Your task to perform on an android device: Change my Monday alarm sound from your new adventure to the big adventure to make me feel more awake in the morning.
Image 0: 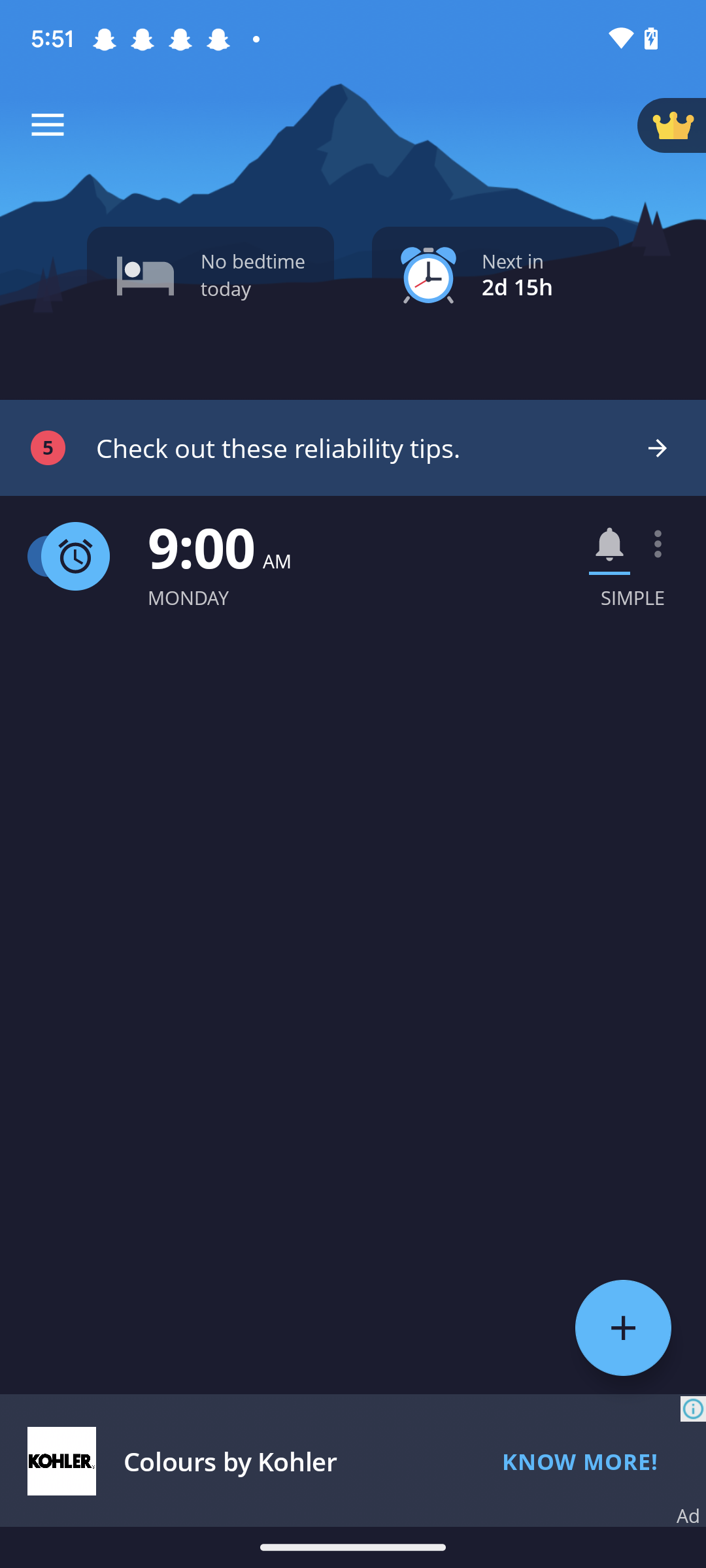
Click on MONDAY below 9:00 in the middle of the screen.
Step 0: click (367, 597)
Image 1: 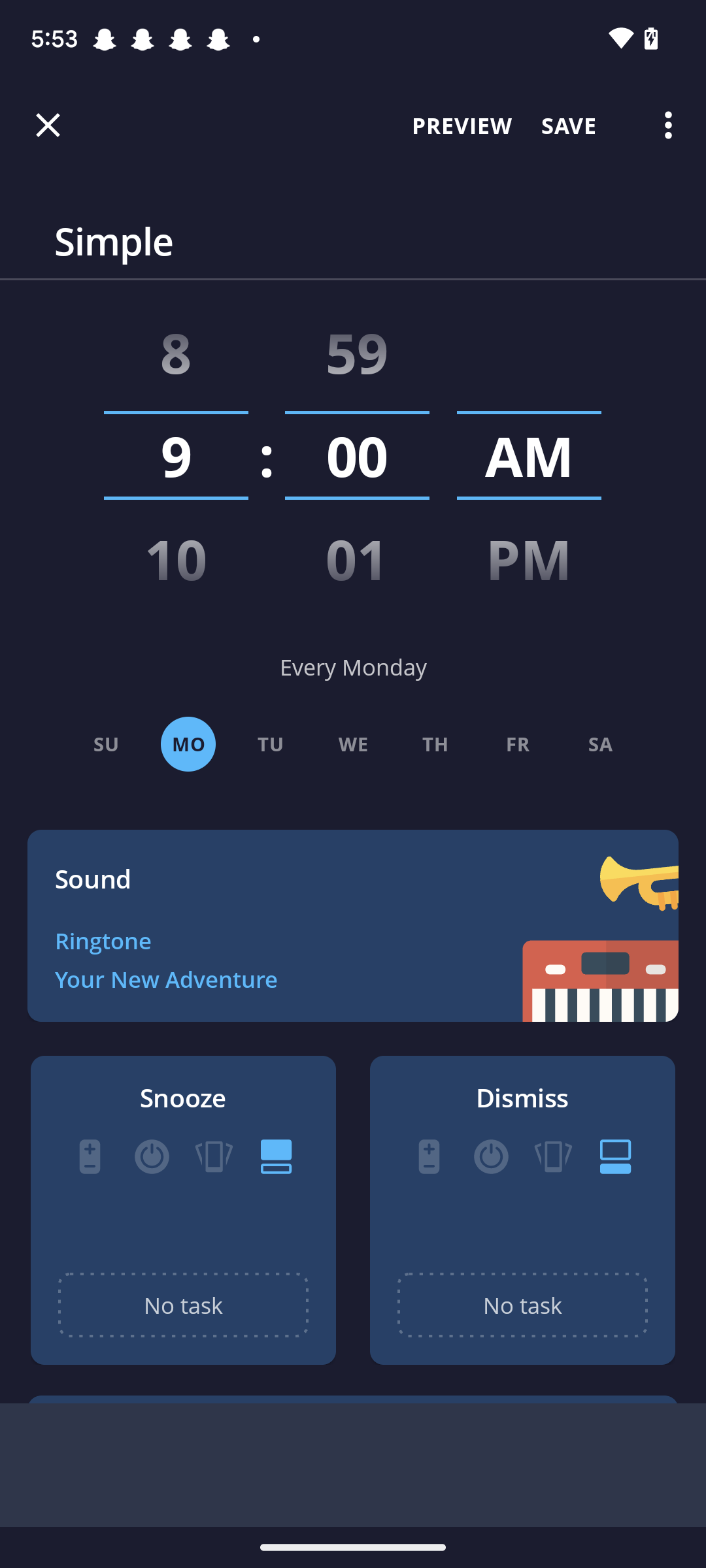
Click on Sound on the left side of the screen.
Step 1: click (204, 879)
Image 2: 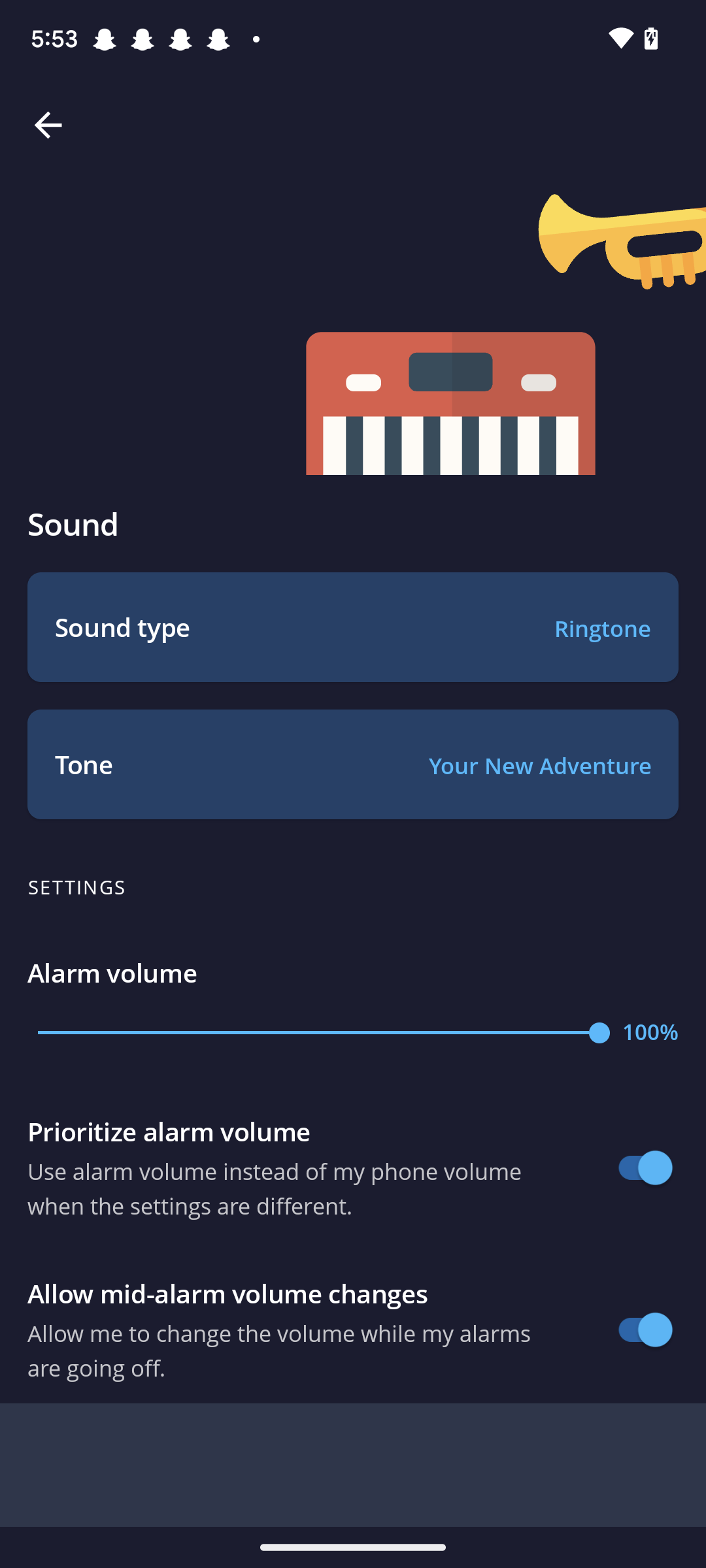
Click on Tone on the left side of the screen.
Step 2: click (204, 764)
Image 3: 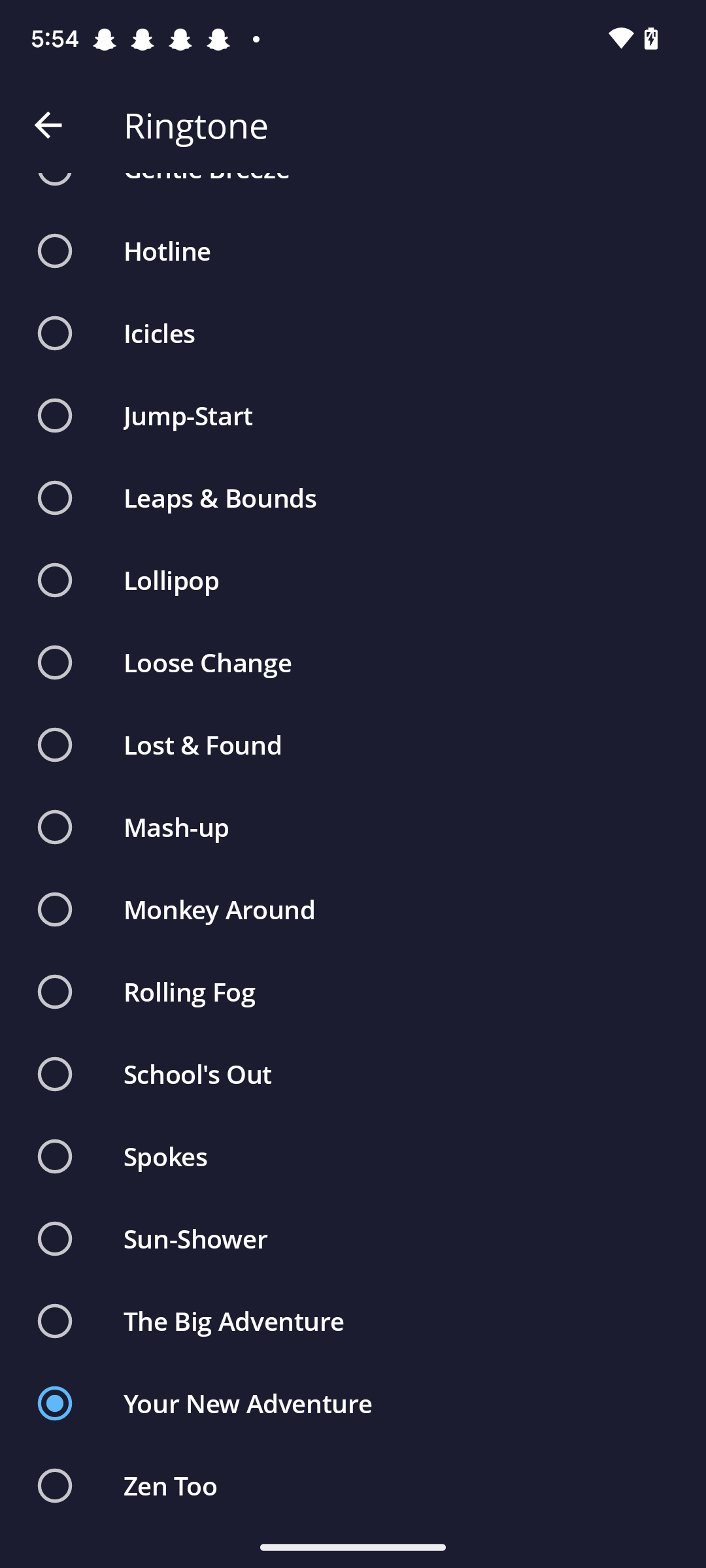
Click on The Big Adventure on the left side of the screen.
Step 3: click (408, 1321)